Your task to perform on an android device: "In the Audiomack app , create a playlist titled as XYZA and add the first song from Country playlist  and the second song from the Electroinic playlist to the ABCX playlist .  "
Image 0: 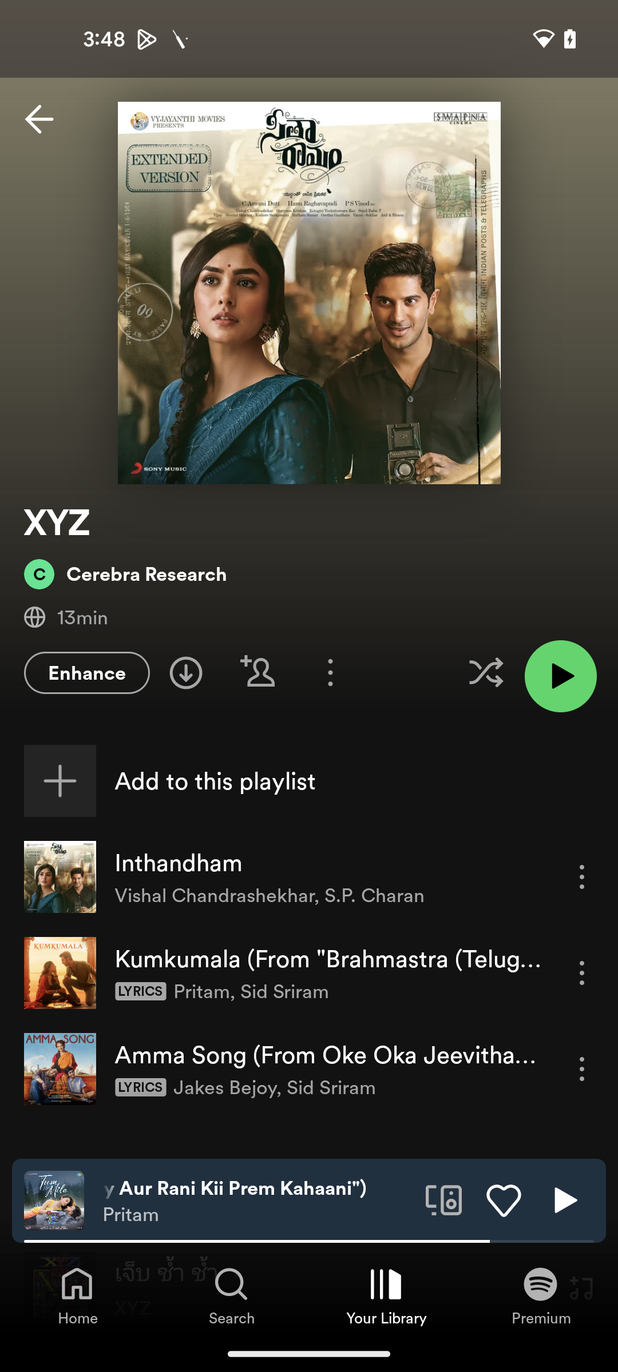
Open the Audiomack app
Step 0: open app "Audio­mack"
Image 1: 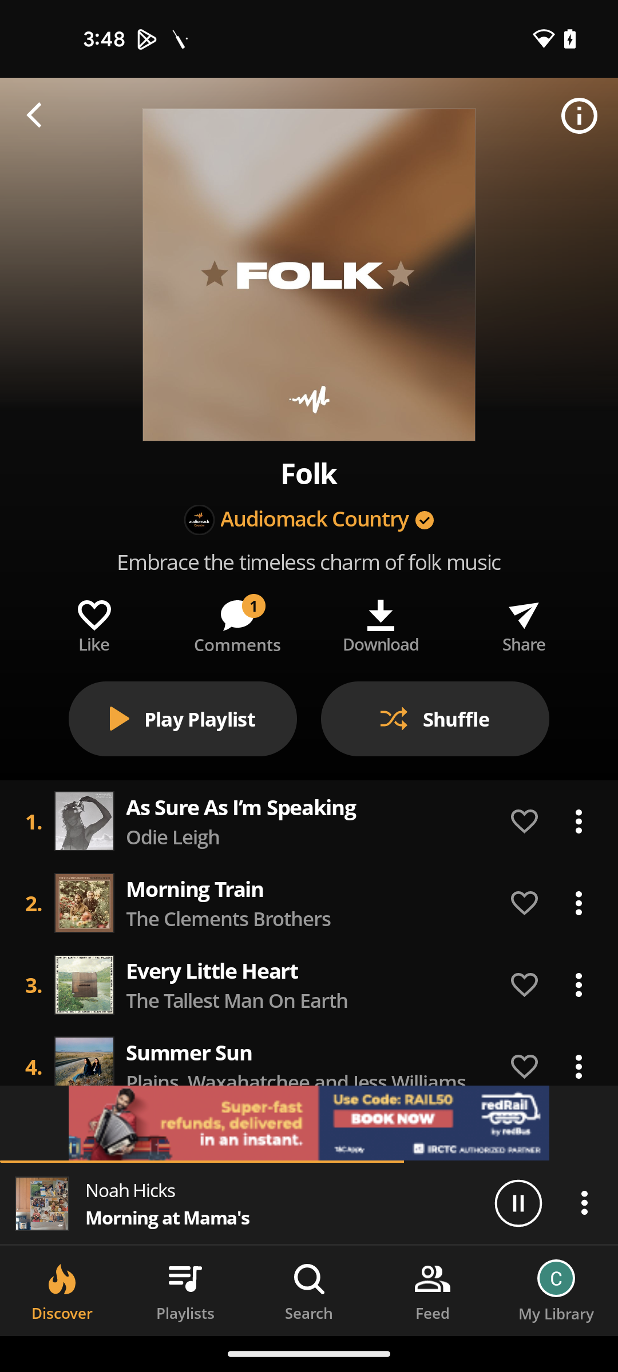
Go back to the previous page of the audiomack app
Step 1: press back button
Image 2: 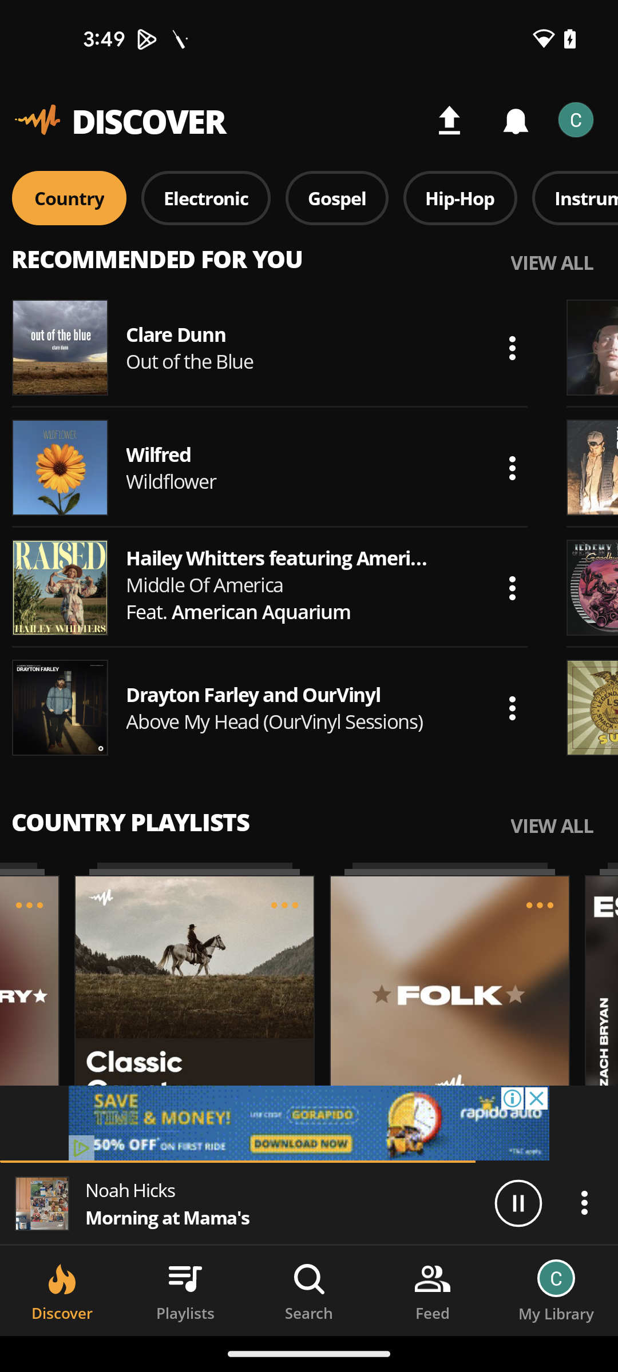
Click on the three dots more button of the first song from recommendation
Step 2: click (512, 348)
Image 3: 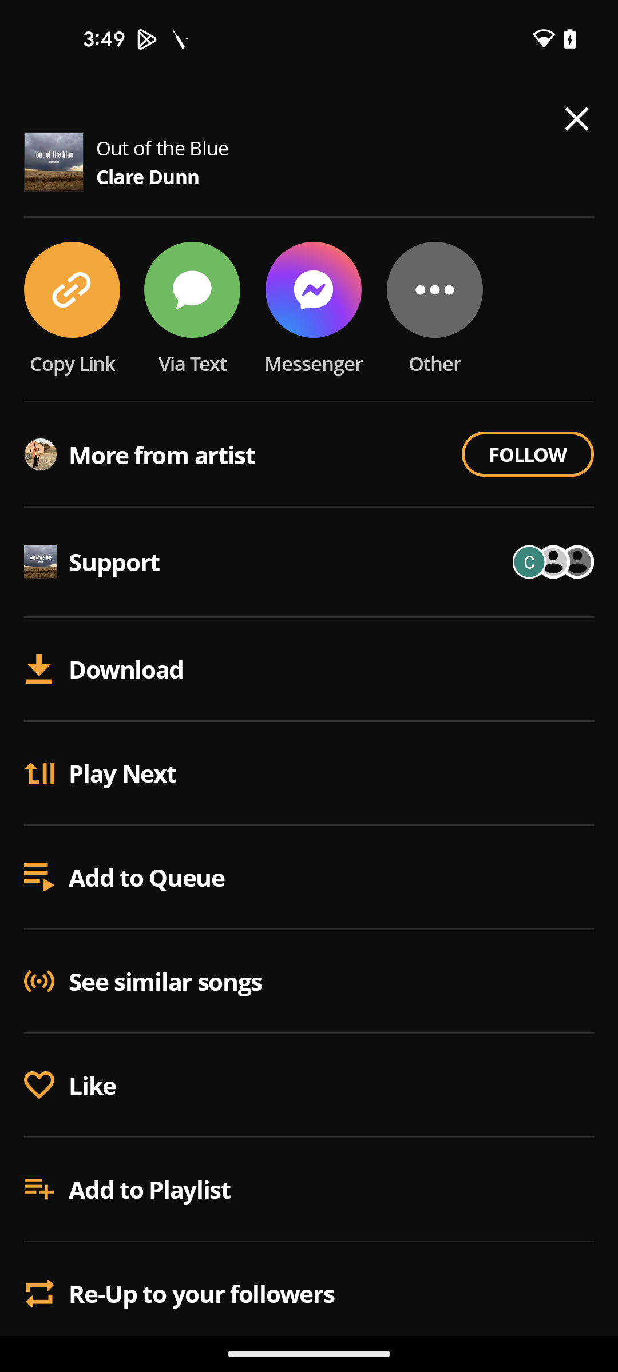
Click on the Add to playlist option
Step 3: click (283, 1190)
Image 4: 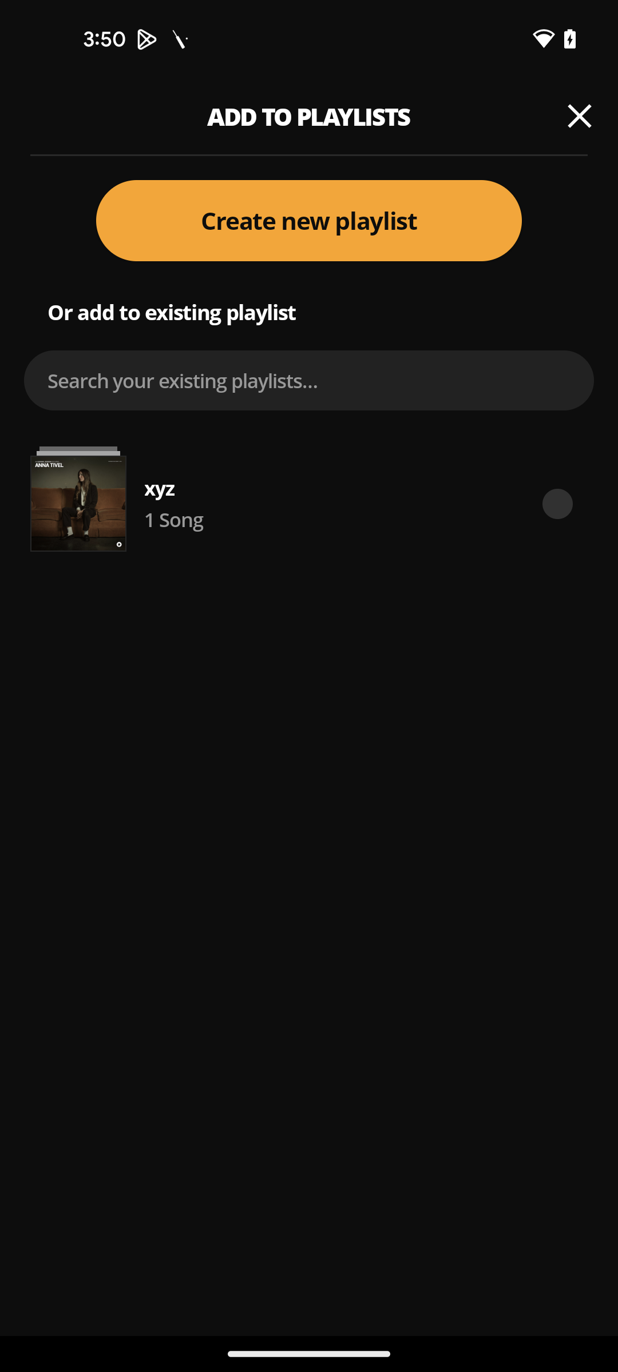
Click on the create new playlist button
Step 4: click (336, 198)
Image 5: 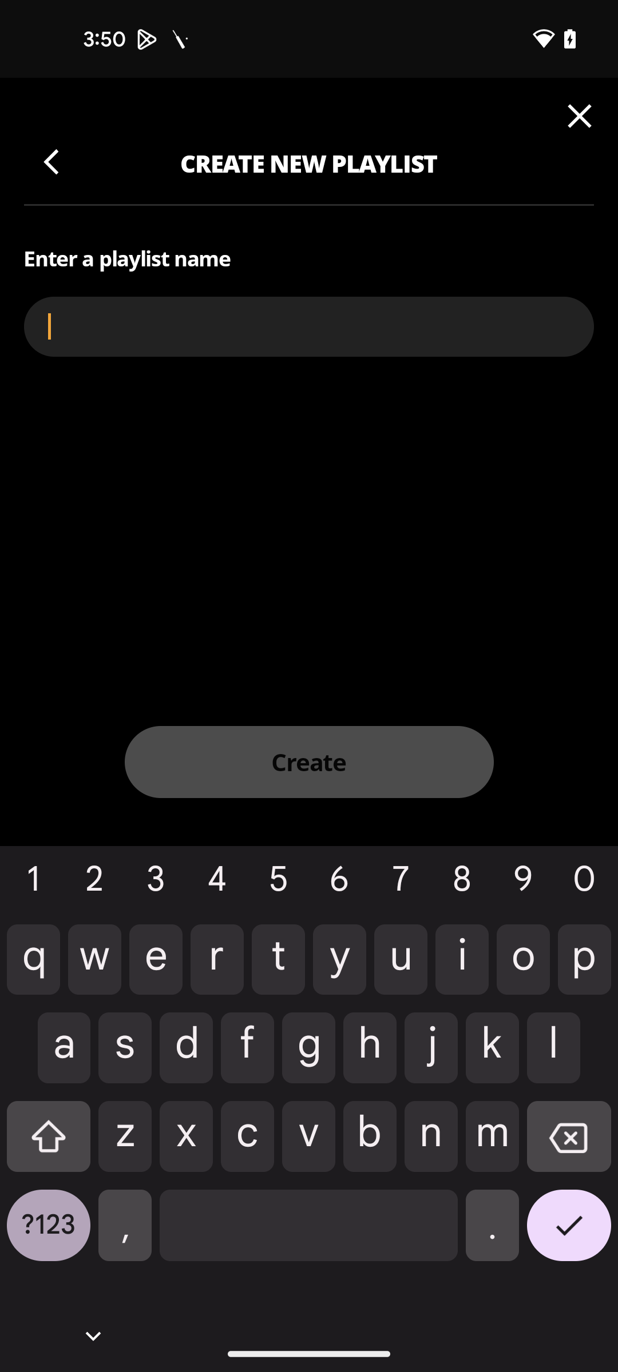
Add the title XYZA for the new playlist
Step 5: type "XYZA"
Image 6: 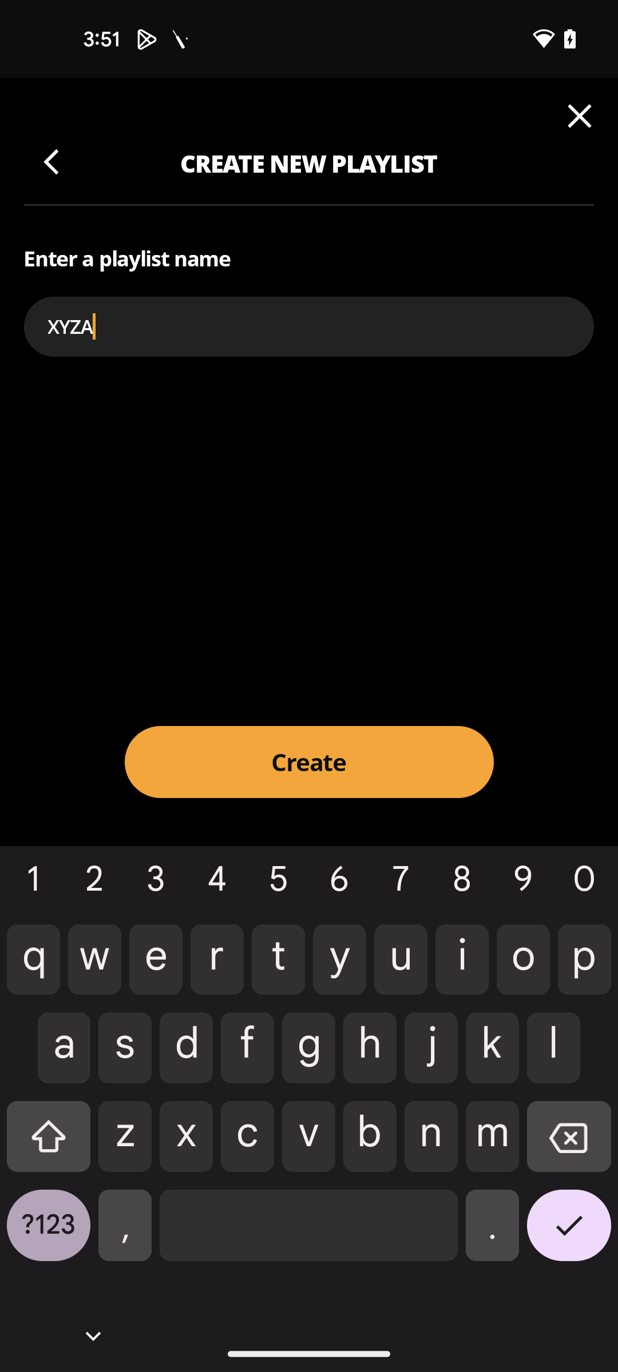
click on the Create button
Step 6: click (432, 788)
Image 7: 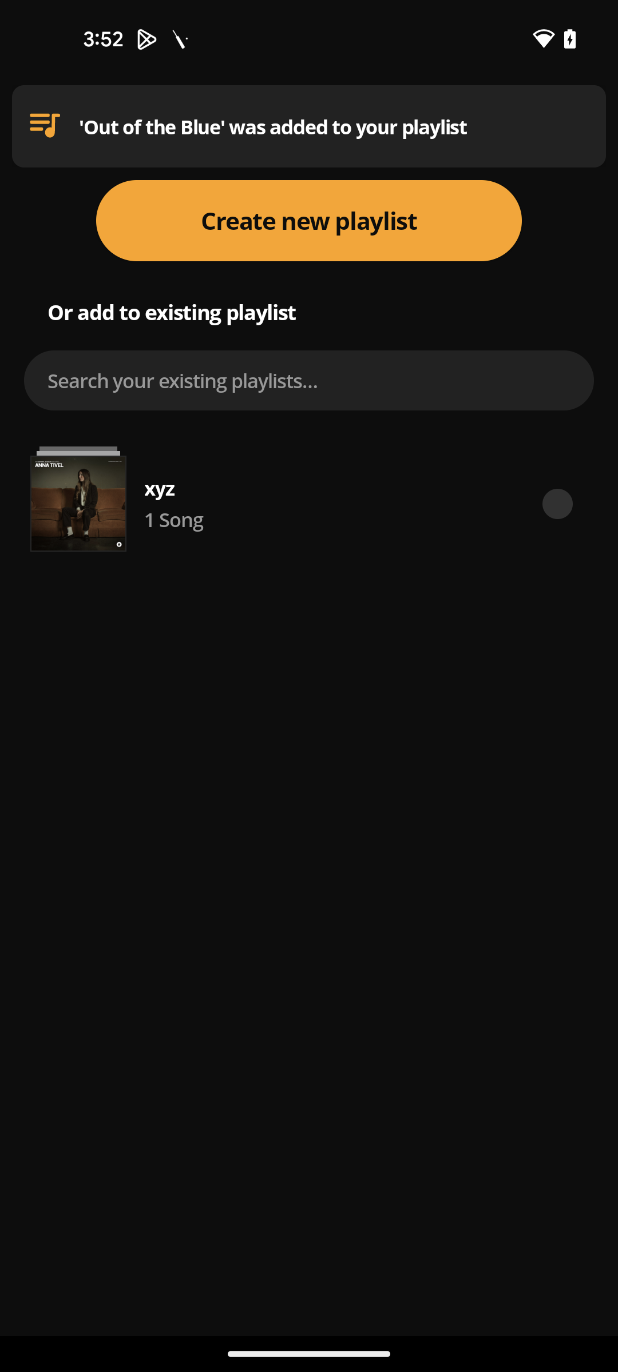
Get back to the previous country page
Step 7: press back button
Image 8: 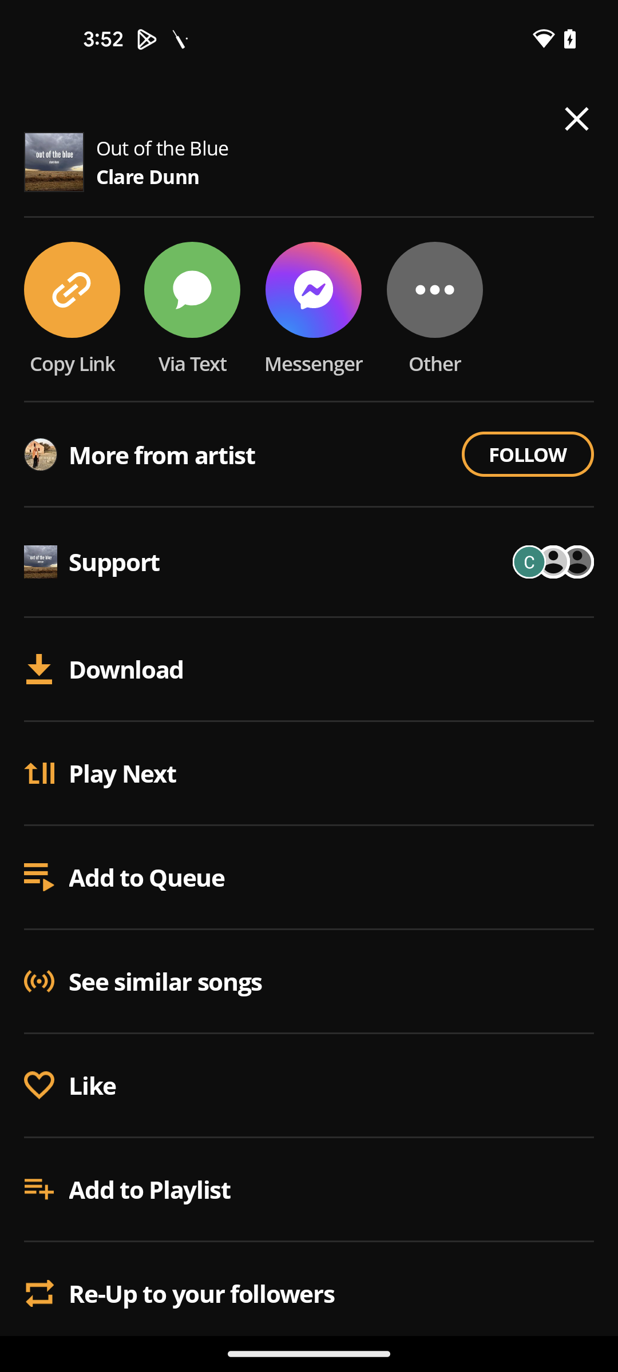
Get back to the previous country page
Step 8: press back button
Image 9: 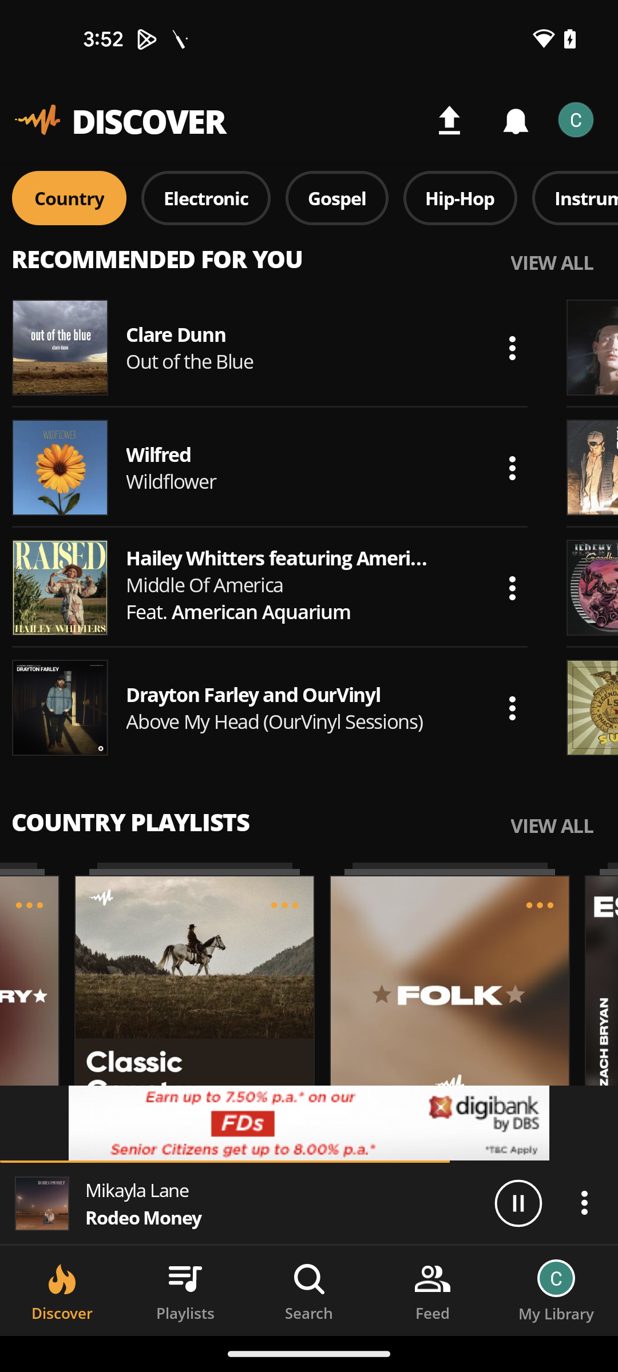
Go to the Electronic category
Step 9: click (205, 198)
Image 10: 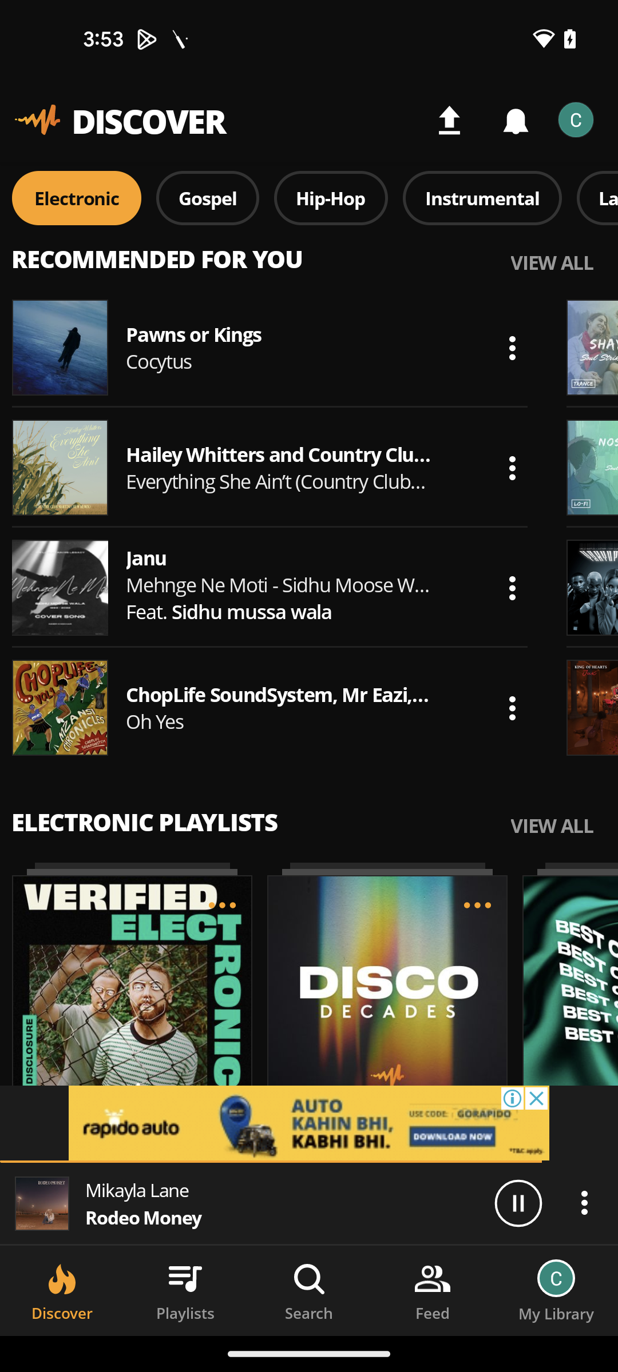
Click on the three dots more button of the second song from the recommendations
Step 10: click (512, 468)
Image 11: 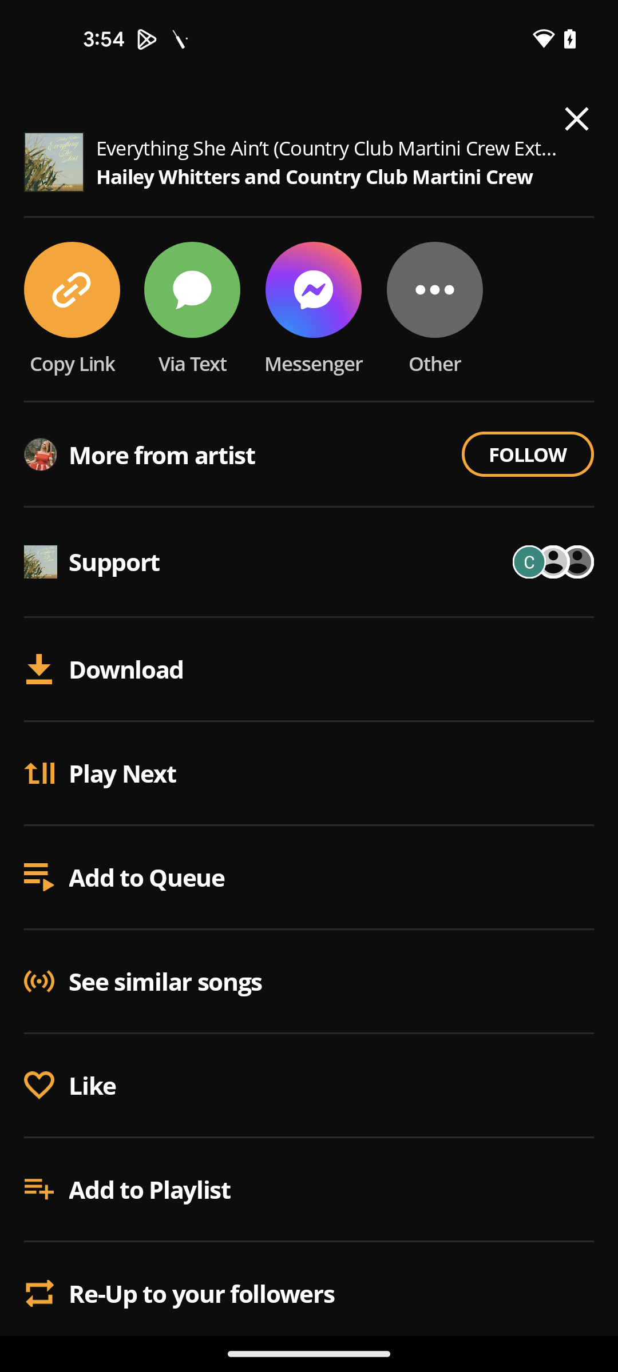
Click on the Add to playlist option
Step 11: click (283, 1190)
Image 12: 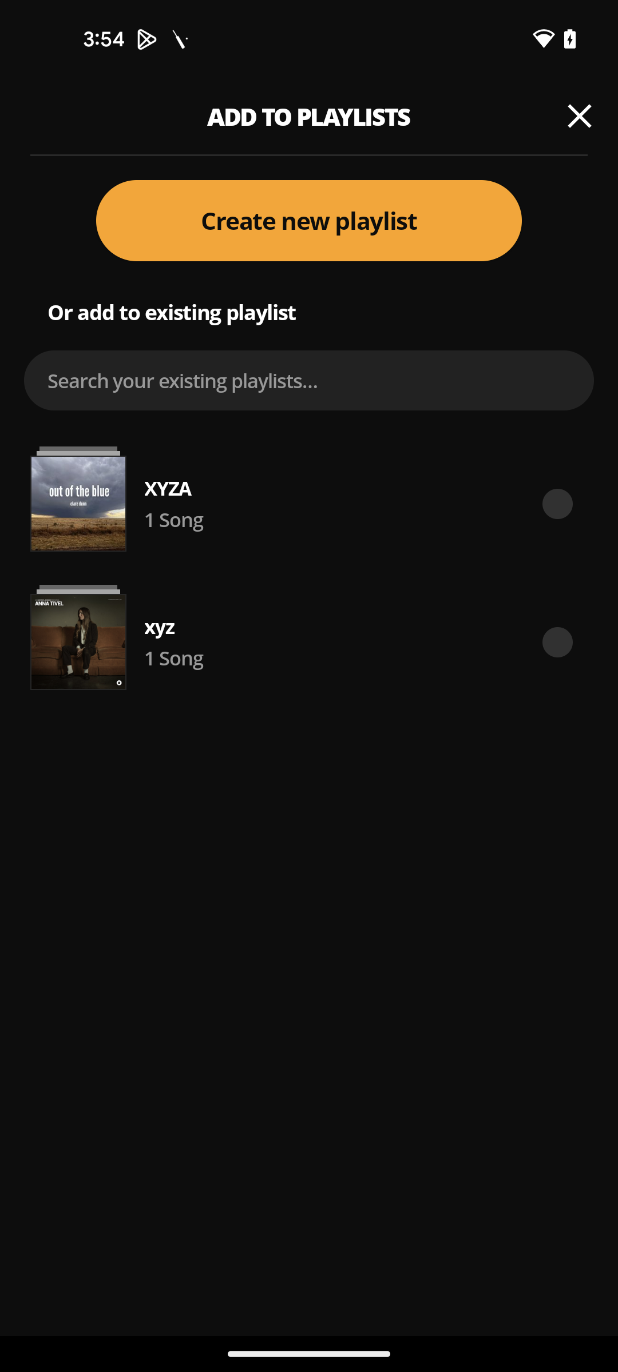
Choose the XYZA playlist
Step 12: click (374, 488)